Your task to perform on an android device: Open the Zoom app and view the Meeting Schedule.
Image 0: 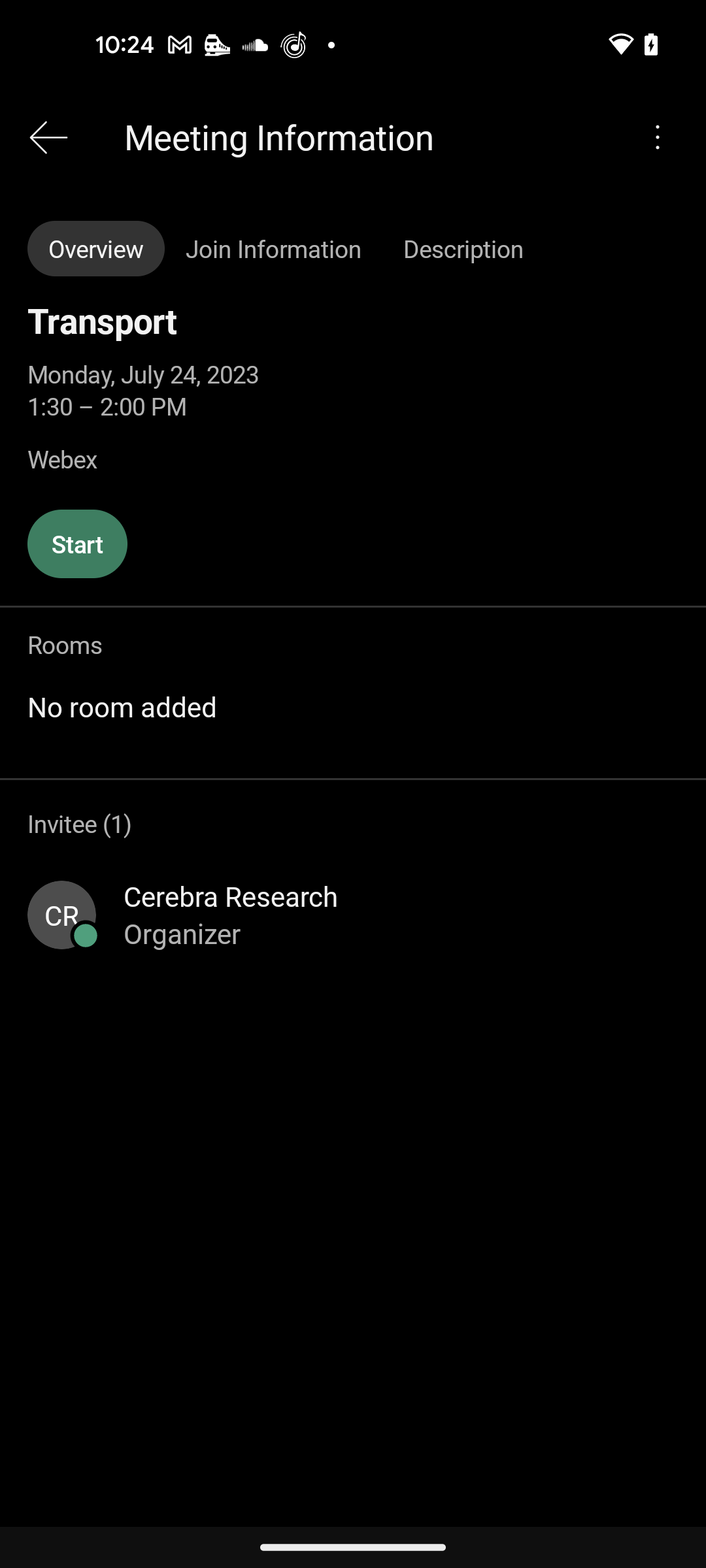
Open the Zoom app
Step 0: open app "Zoom"